Your task to perform on an android device: My wife told me to view the price comparison of the Milliard Tri-Foam Folding Mattress- Full Size- Foldable Sofa Mattress with the other sellers of this Sofa Cum Beds in the desertcart app.
Image 0: 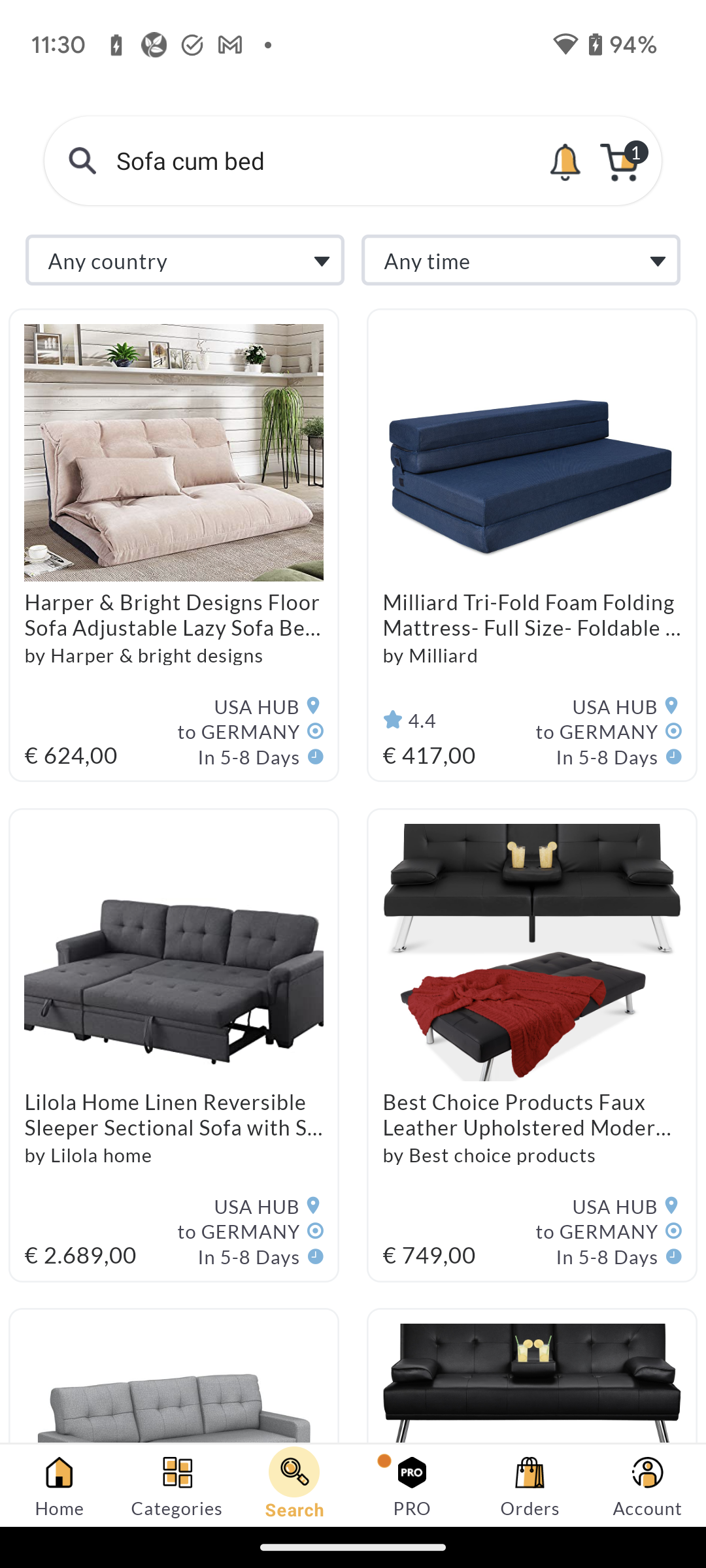
Click on the Milliard Tri-Foam Folding Mattress- Full Size- Foldable Sofa Mattress to view the price of this Sofa cum bed of other sellers.
Step 0: click (532, 614)
Image 1: 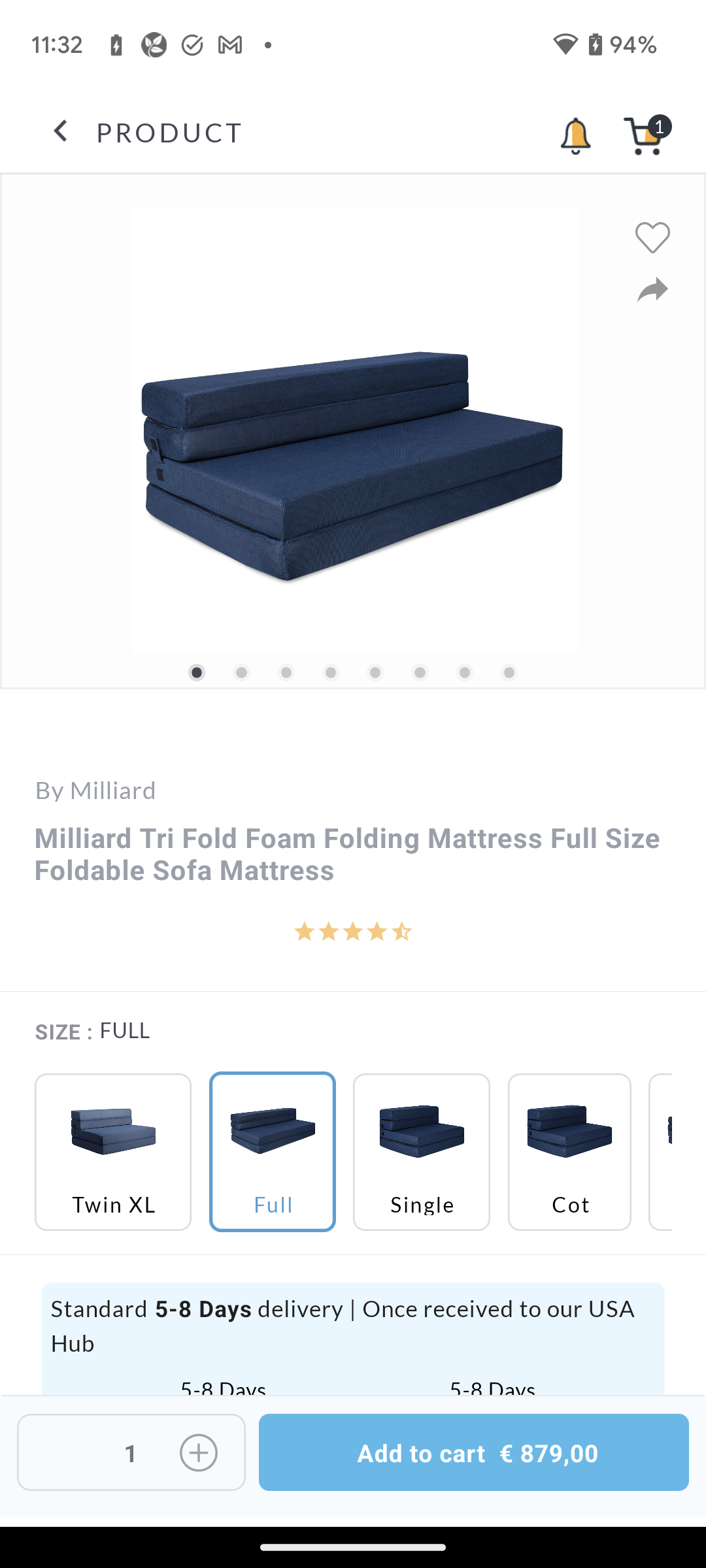
Scroll down to view the price of this Sofa cum bed of other sellers.
Step 1: scroll down
Image 2: 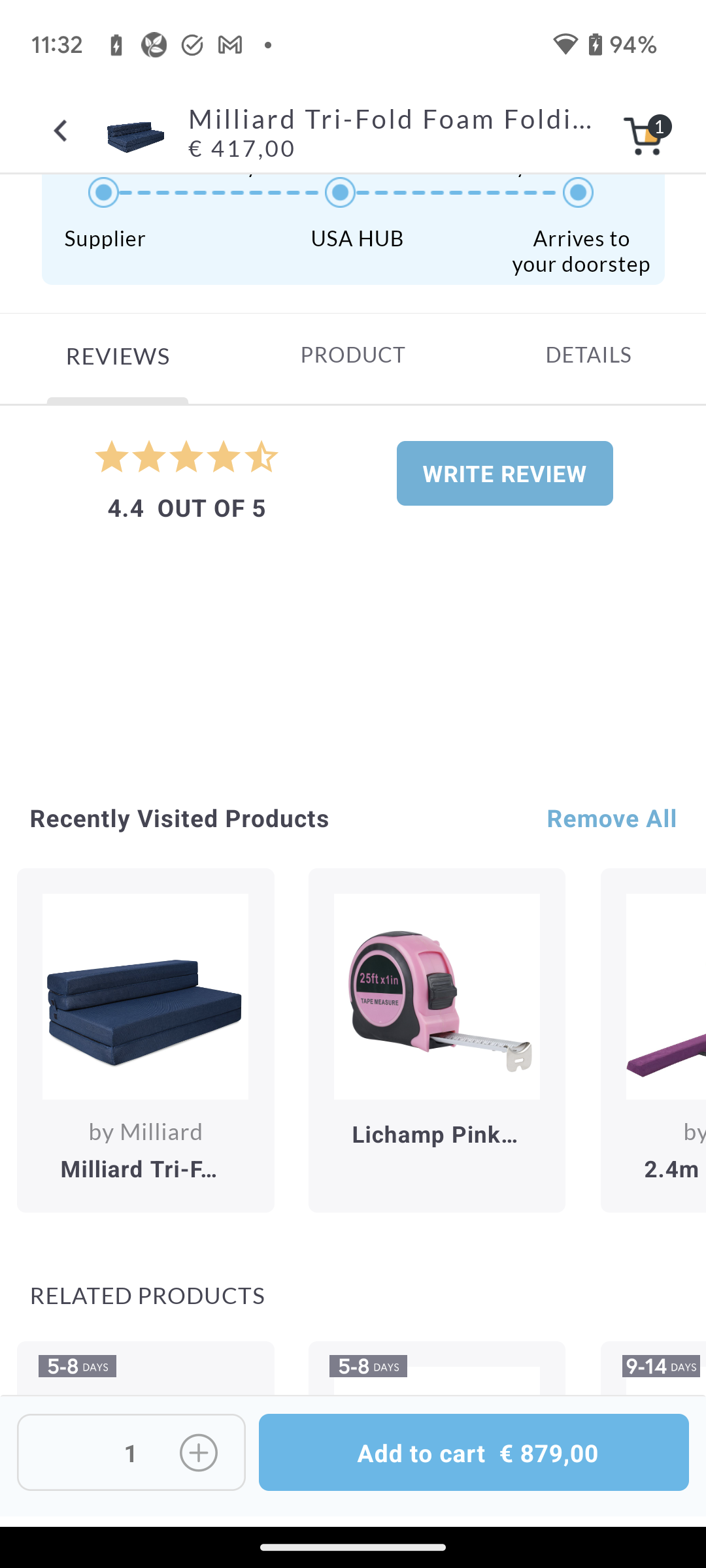
Scroll down to view the price of this Sofa cum bed of other sellers.
Step 2: scroll down